Your task to perform on an android device: Send my New office photo to my Friend Natalie Larson on the Chat app.
Image 0: 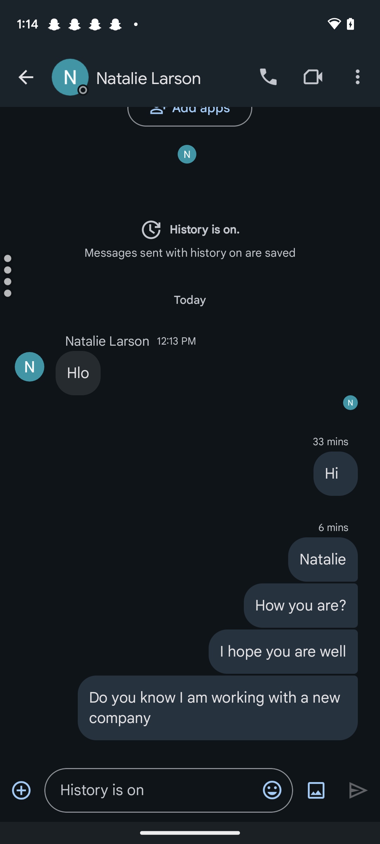
Click on the image icon on the Right side of the Chat box.
Step 0: click (316, 790)
Image 1: 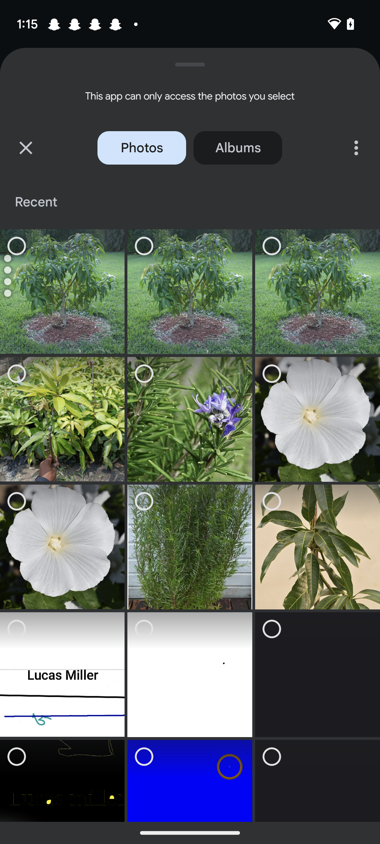
Scroll up
Step 1: scroll down
Image 2: 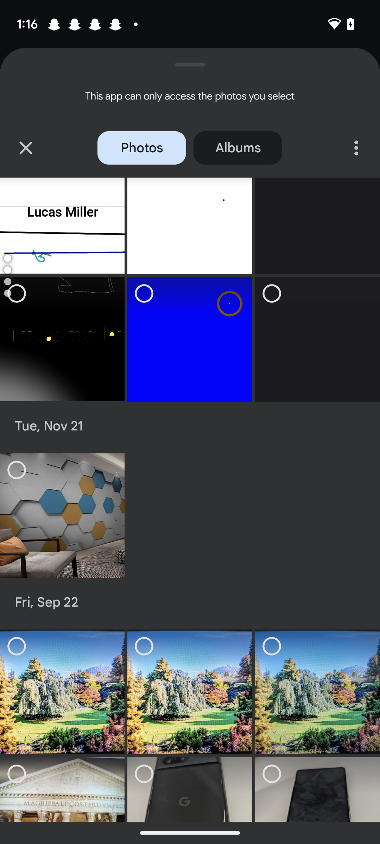
Click on the image taken on November 21.
Step 2: click (62, 515)
Image 3: 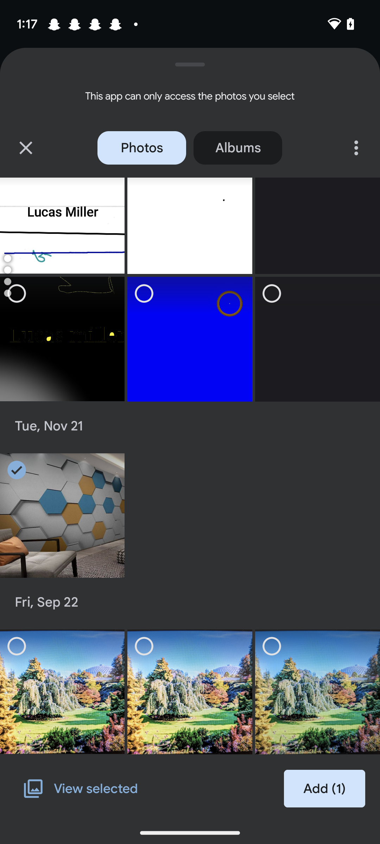
Click on the add button at the bottom right corner.
Step 3: click (324, 788)
Image 4: 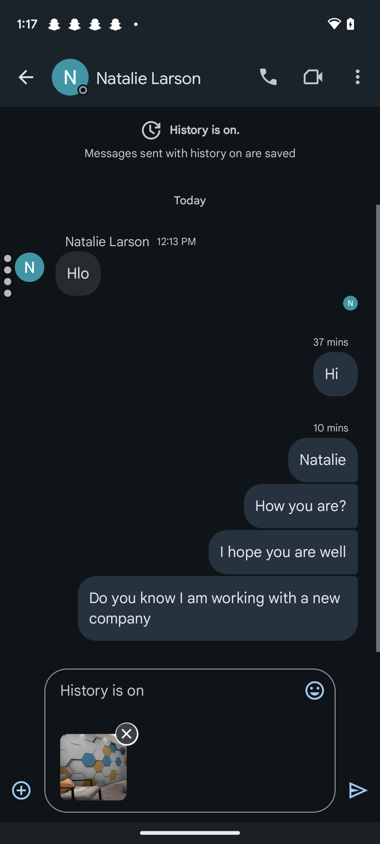
Click on the send button at the bottom right corner.
Step 4: click (359, 790)